Your task to perform on an android device: Add the text "My Favorite Book" on the second page of the The Queen's Gambit book pdf file on the PDFelement app.
Image 0: 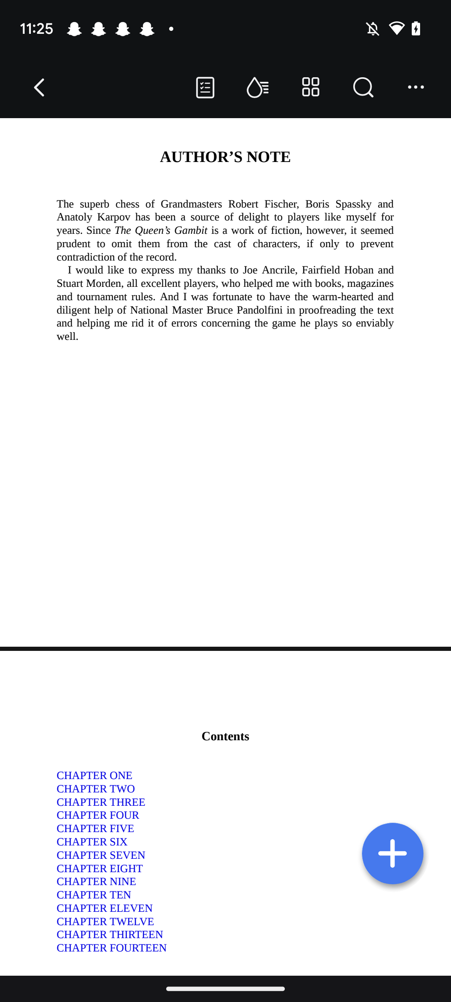
Scroll down
Step 0: scroll up
Image 1: 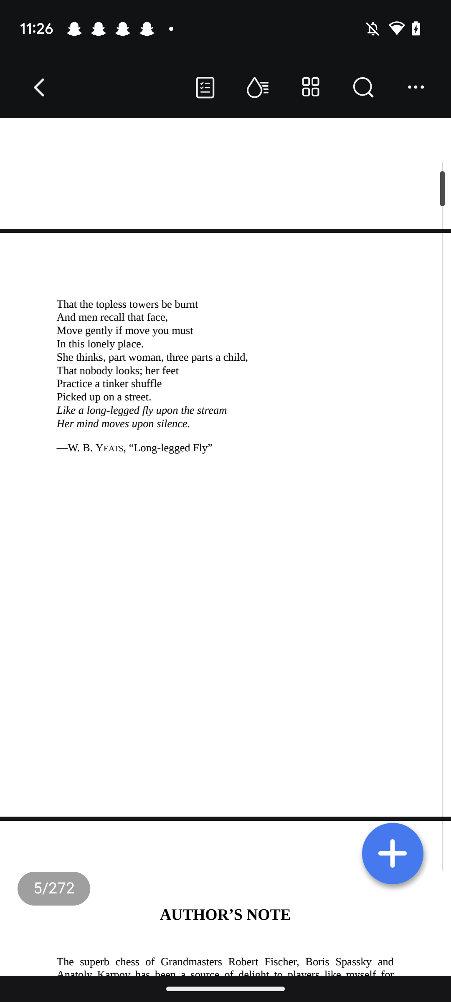
Scroll down
Step 1: scroll up
Image 2: 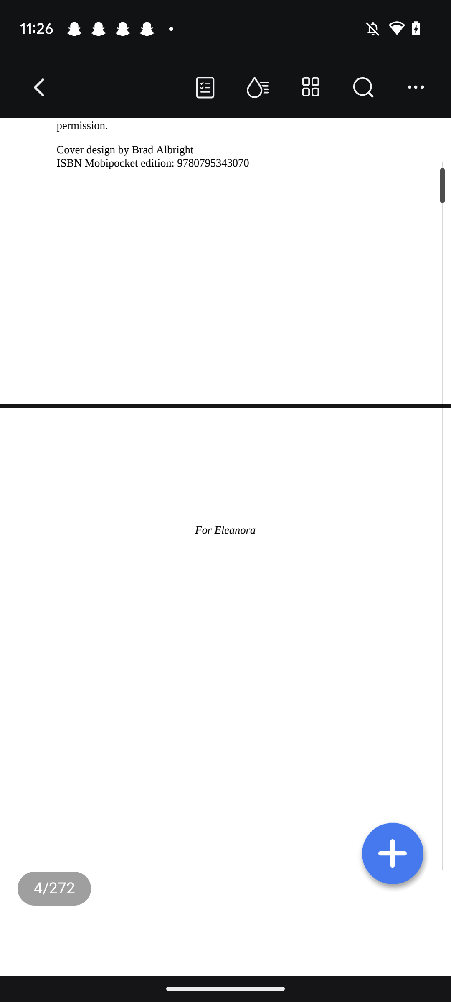
Scroll down
Step 2: scroll up
Image 3: 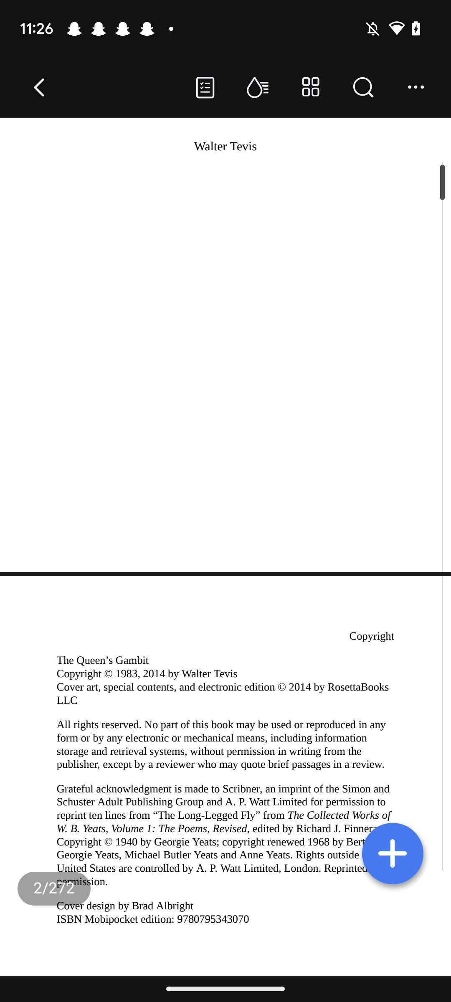
Scroll down
Step 3: scroll up
Image 5: 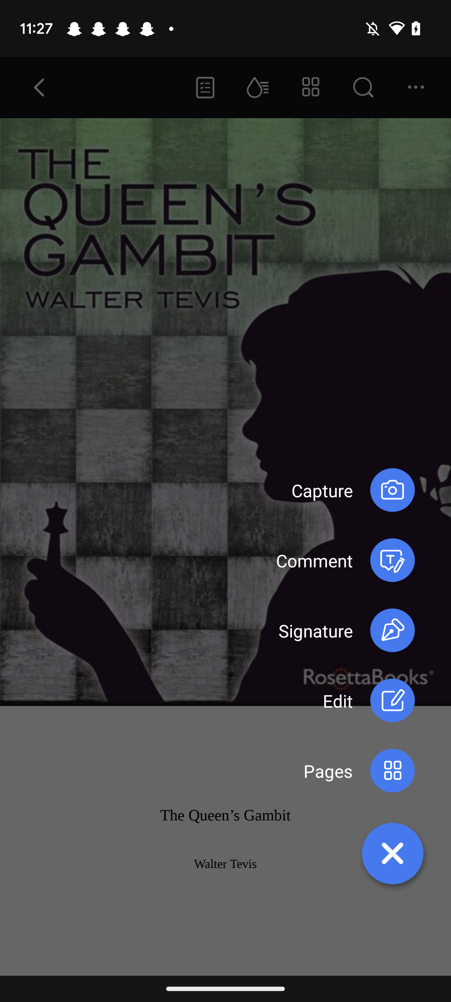
Click on the Edit button.
Step 5: click (390, 699)
Image 6: 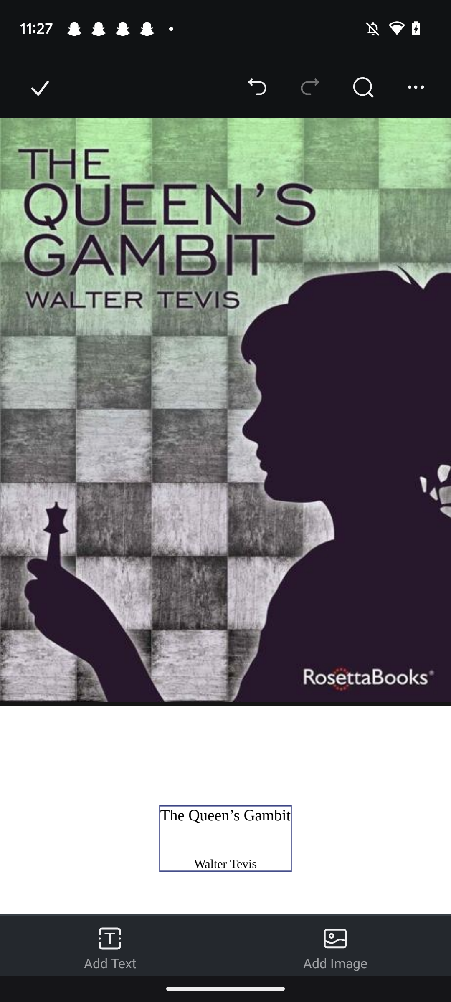
Click on the tab Add text at the bottom left corner of the screen.
Step 6: click (92, 946)
Image 7: 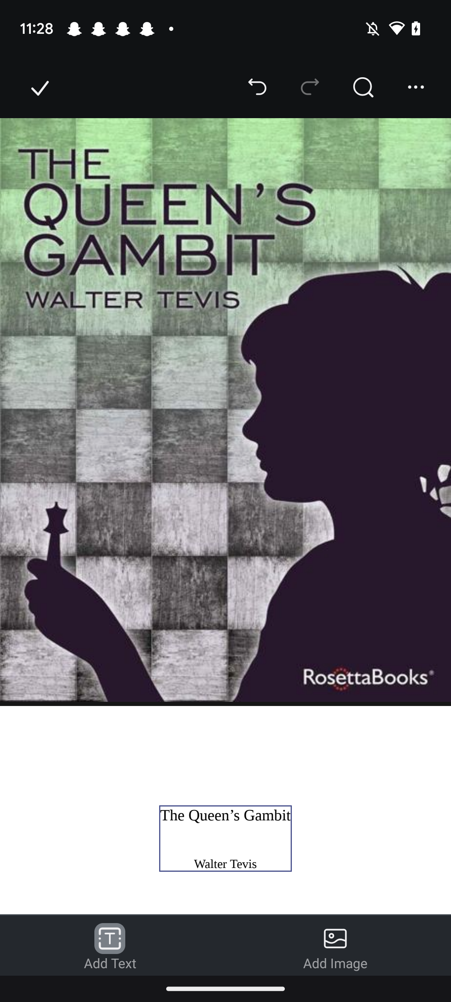
Click on the top of the second page.
Step 7: click (213, 728)
Image 8: 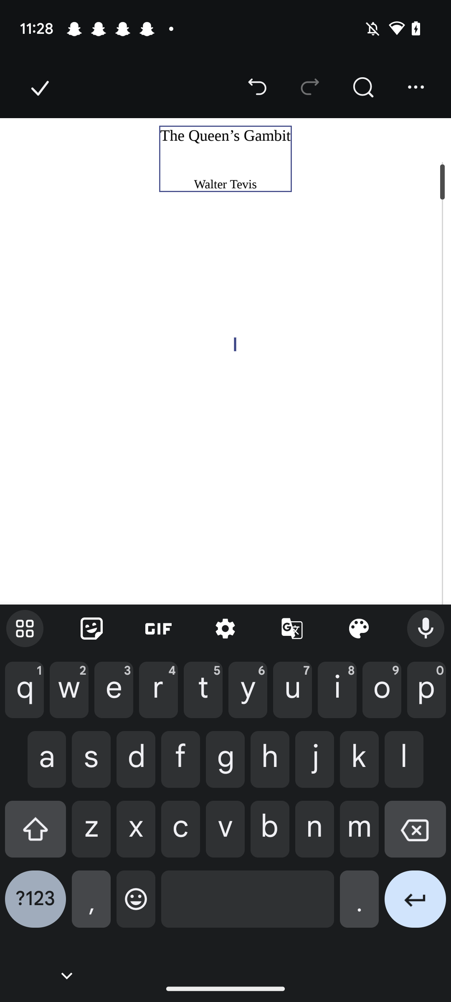
Type "My Favorite Book" 
Step 8: type "My Favorite Book"
Image 9: 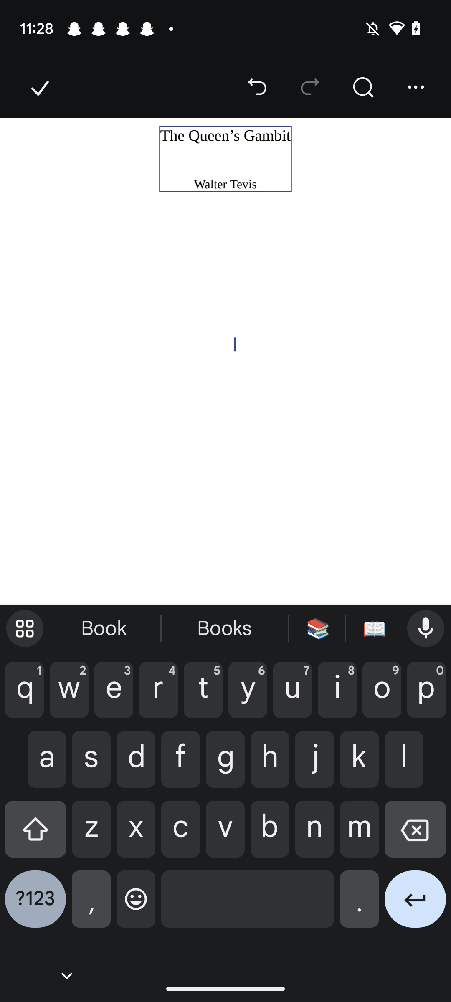
Scroll down
Step 9: scroll up
Image 10: 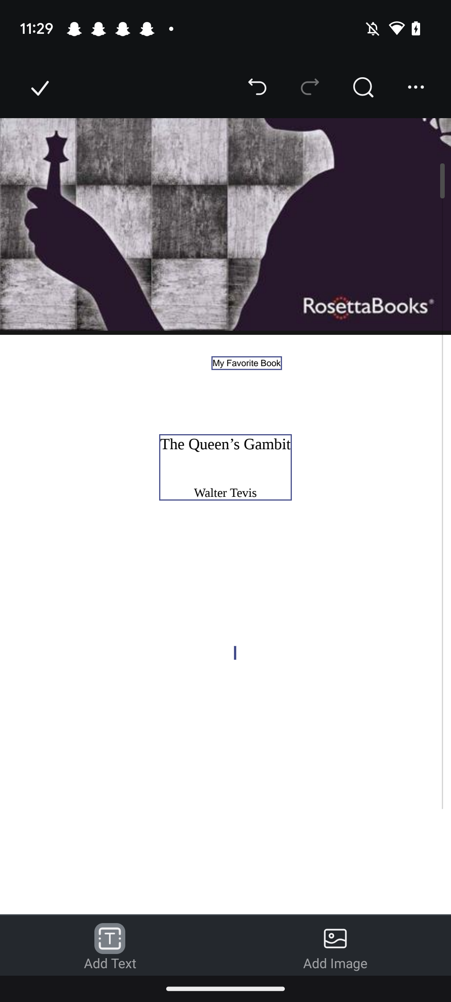
Click on the Right tick icon at the top left corner of the screen.
Step 10: click (29, 89)